Your task to perform on an android device: Go to the Tripadvisor app & set the direction to the place DLF Cyberhub
Image 0: 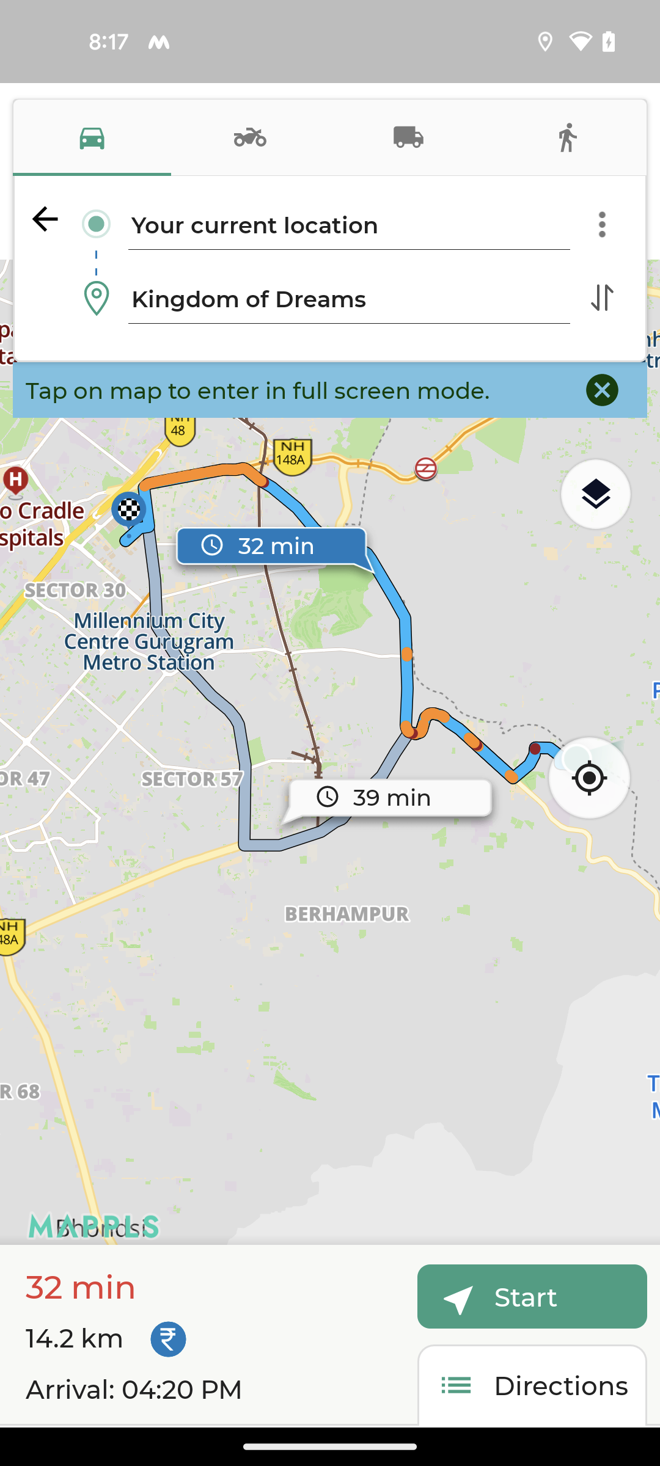
open the Tripadvisor app
Step 0: open app "Tripadvisor"
Image 1: 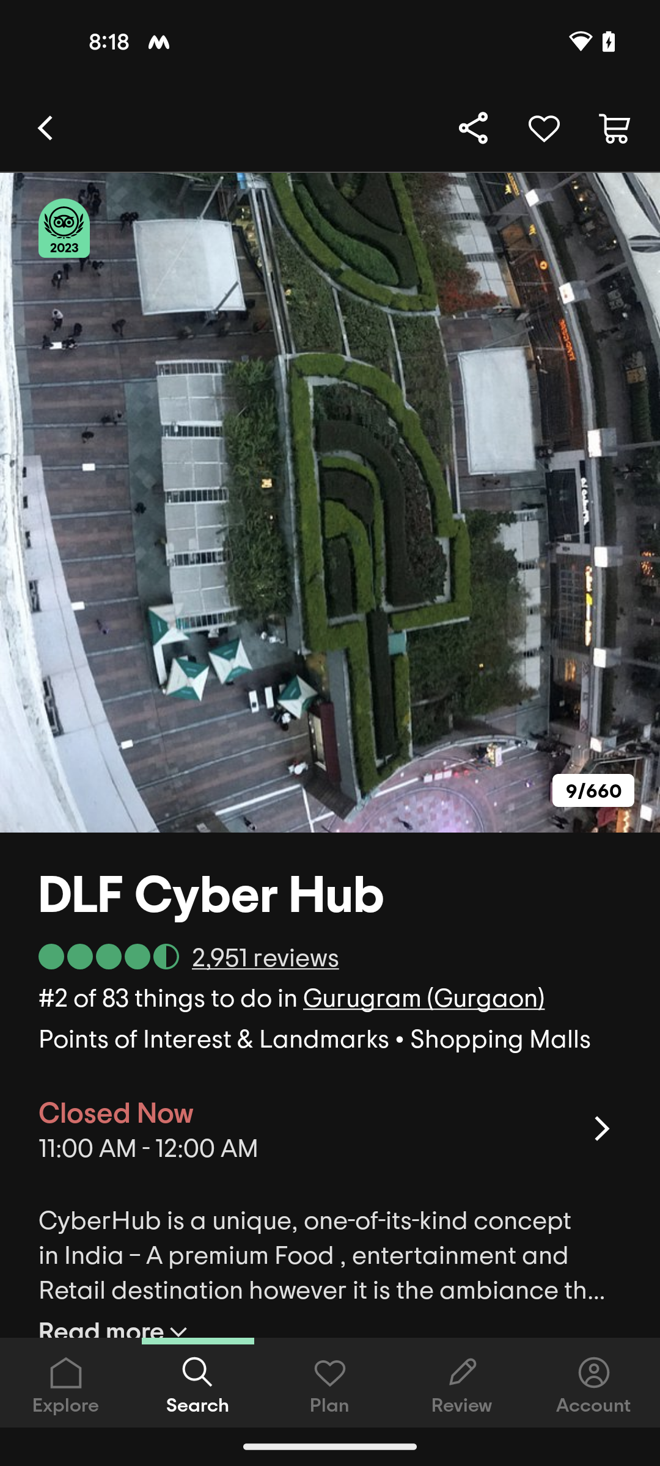
scroll down to view address
Step 1: scroll down
Image 2: 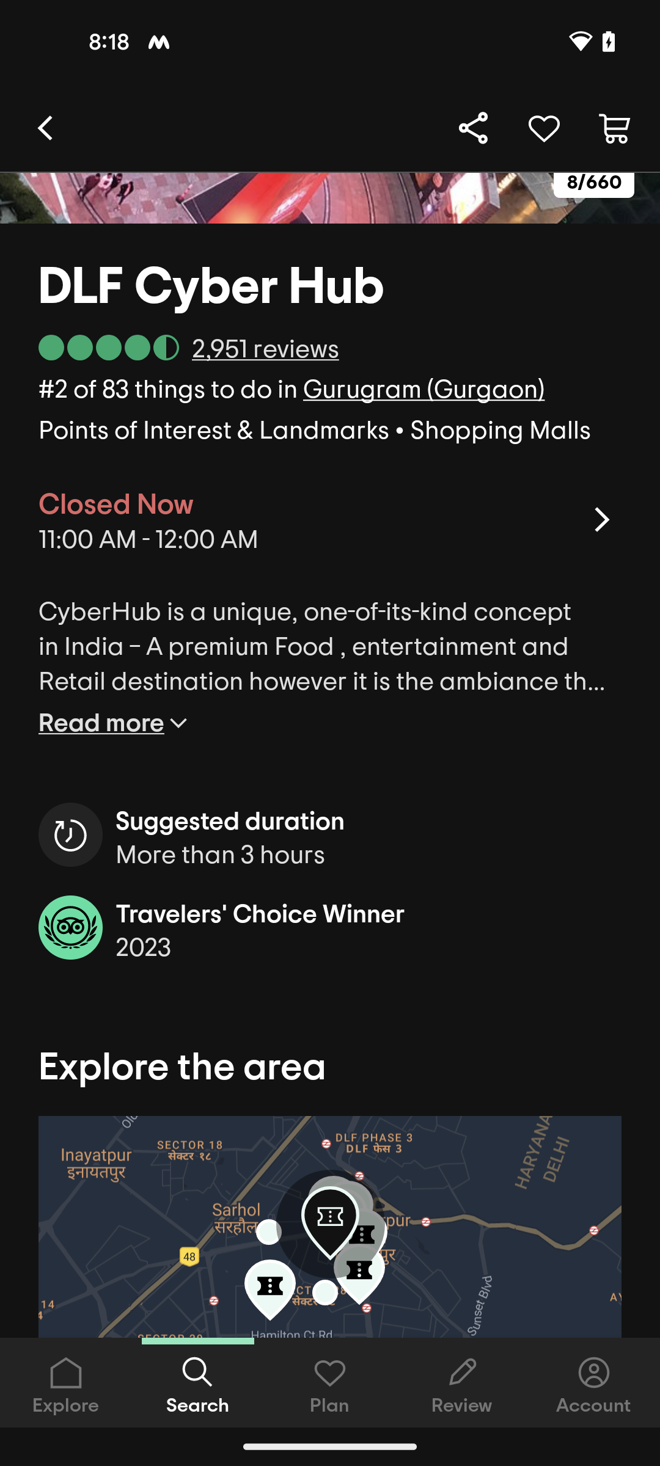
scroll down to view address
Step 2: scroll down
Image 3: 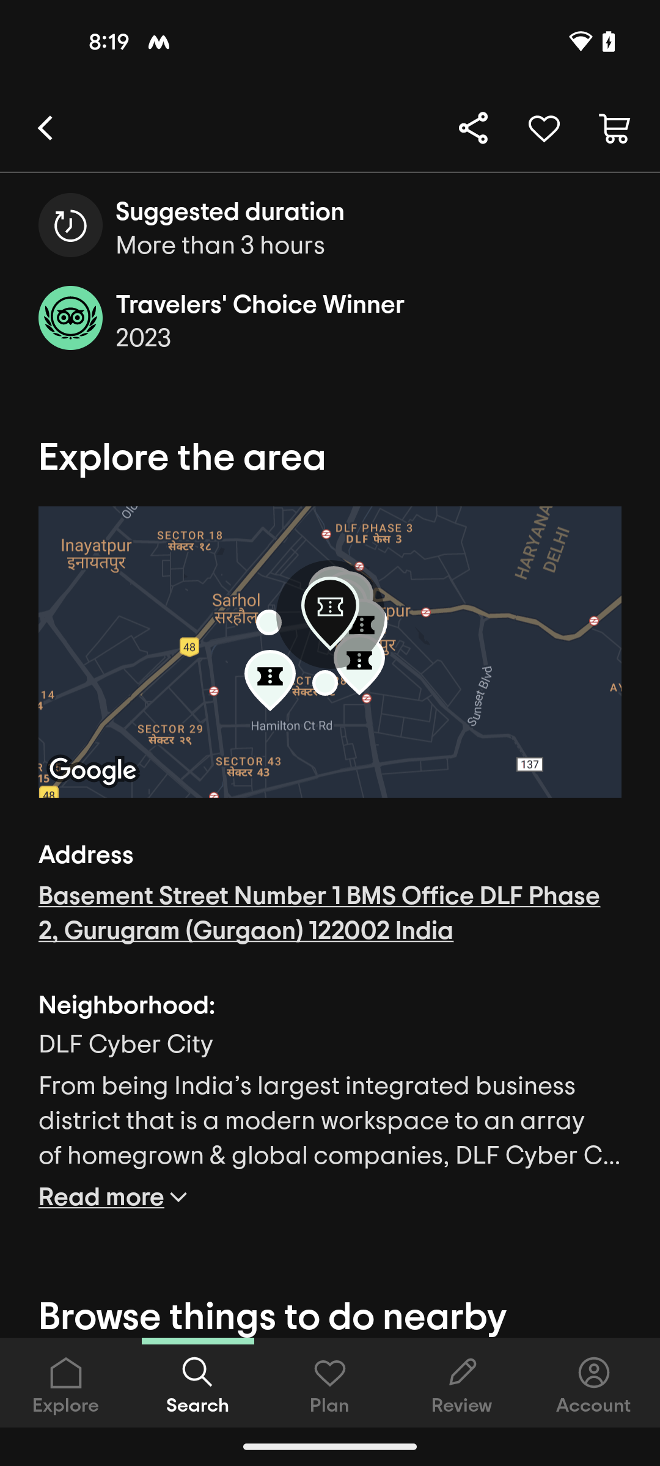
scroll down to view address
Step 3: scroll down
Image 4: 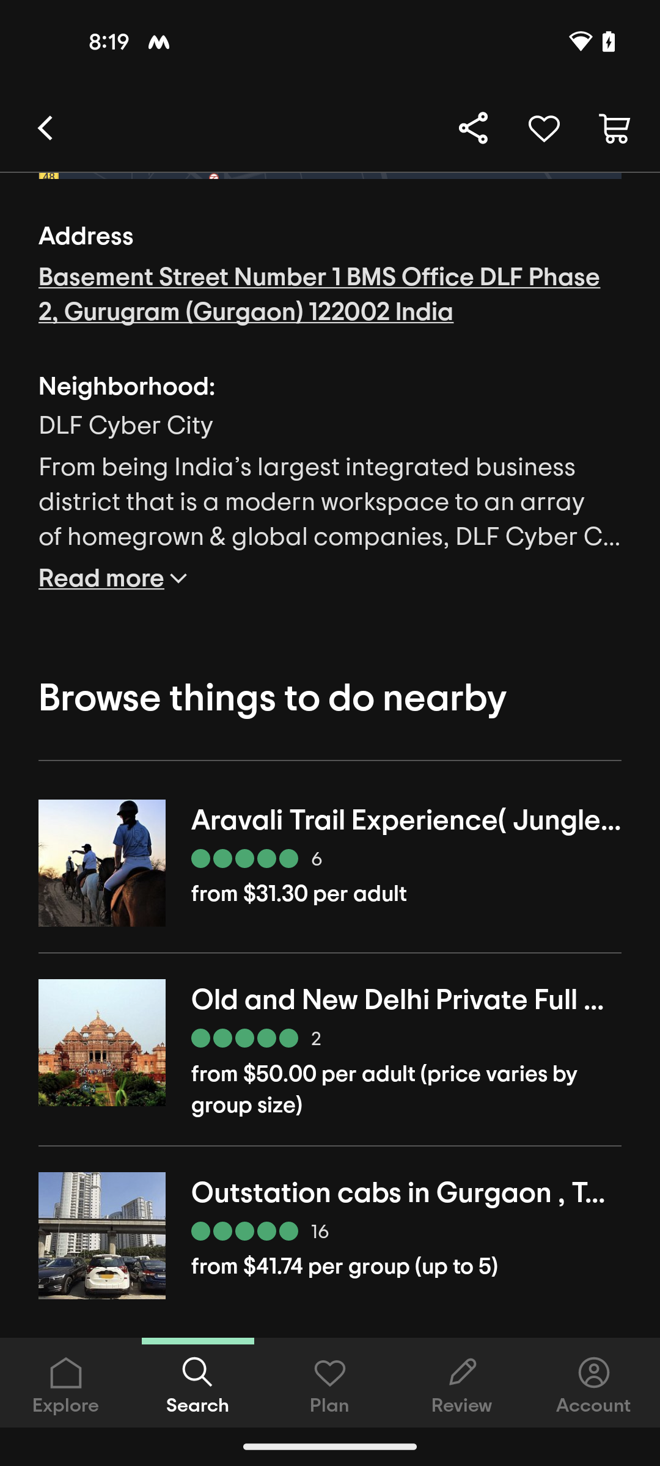
click on the address
Step 4: click (329, 293)
Image 5: 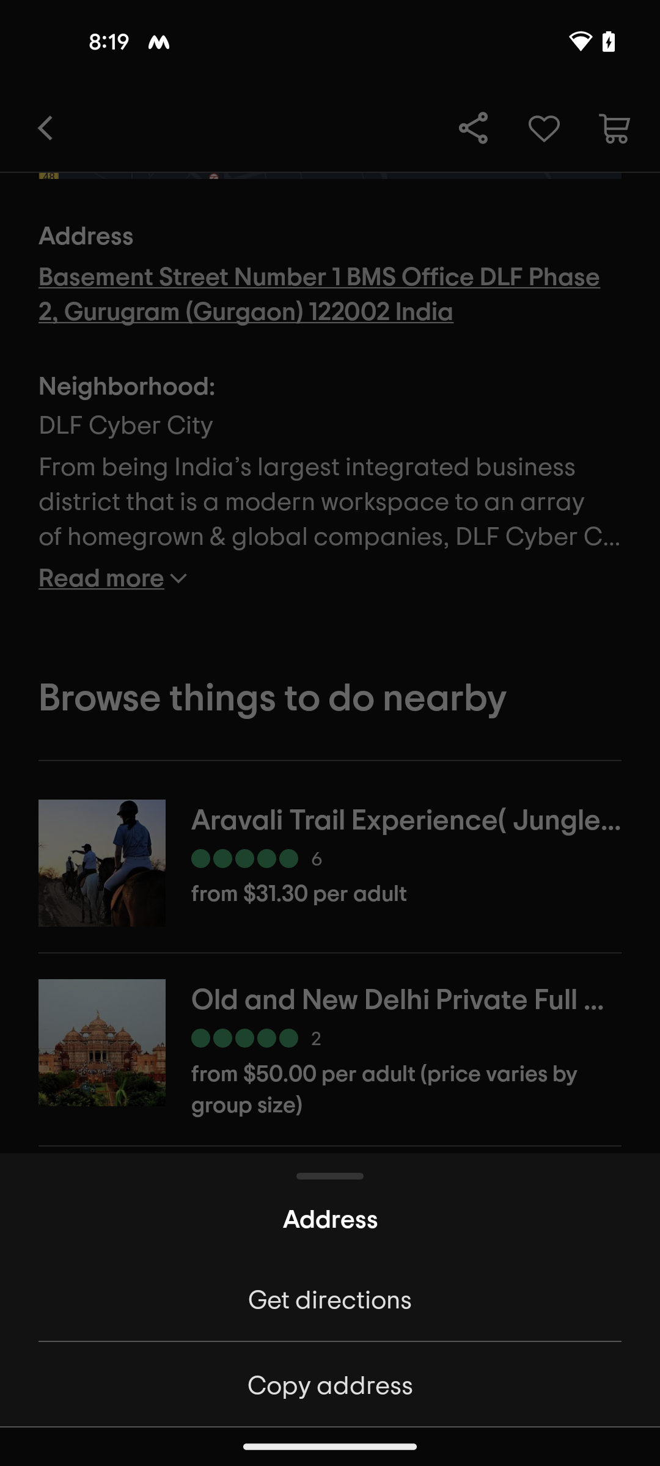
click on the Get directions option
Step 5: click (329, 1298)